Your task to perform on an android device: Share your calendar with the Gmail app
Image 0: 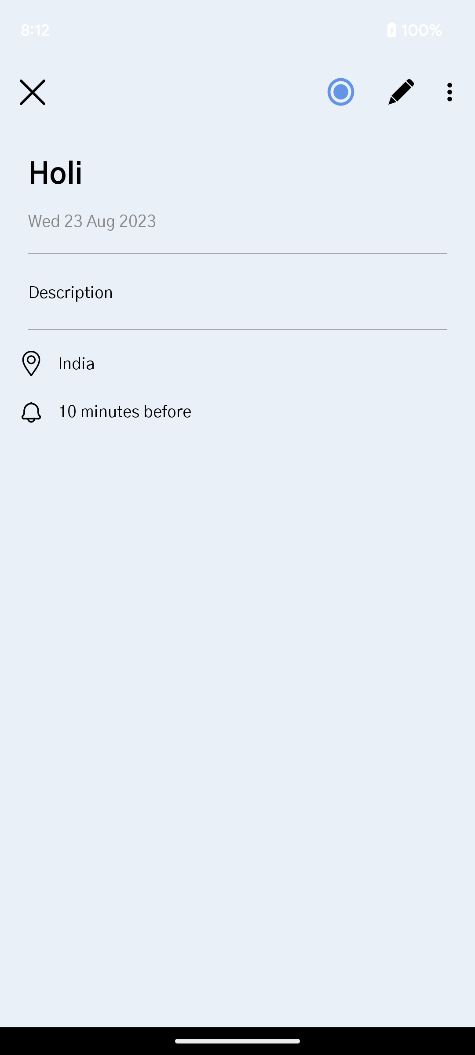
Go back to the previous page
Step 0: press back button
Image 1: 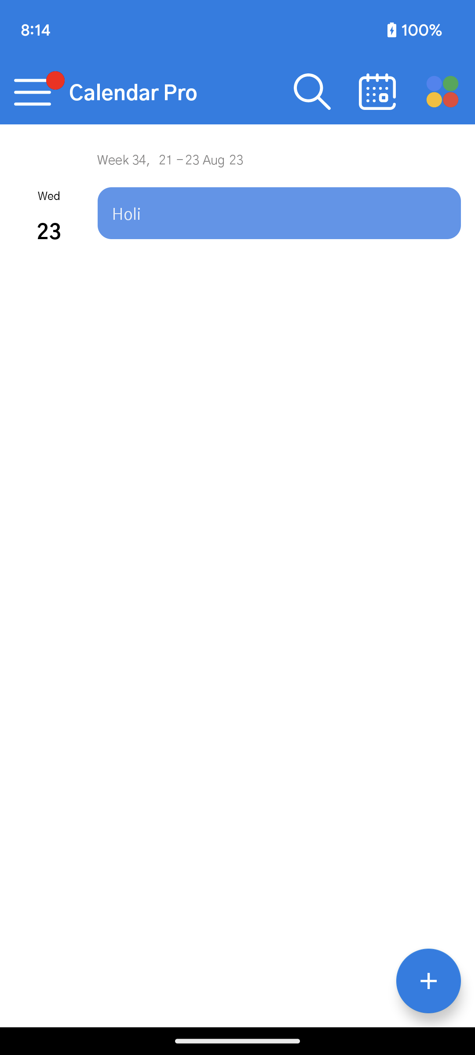
Click on the overflow button at the top left corner of the screen 
Step 1: click (32, 91)
Image 2: 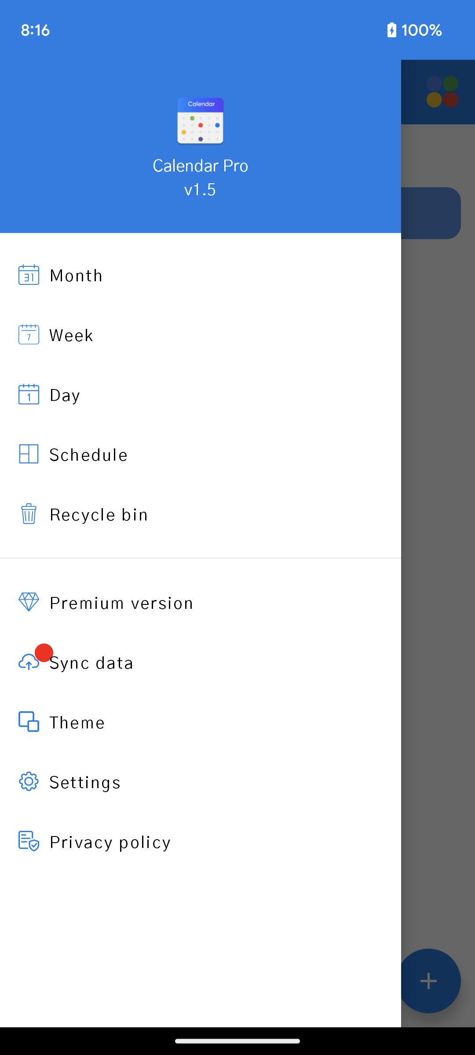
Click on the settings to view share option
Step 2: click (201, 782)
Image 3: 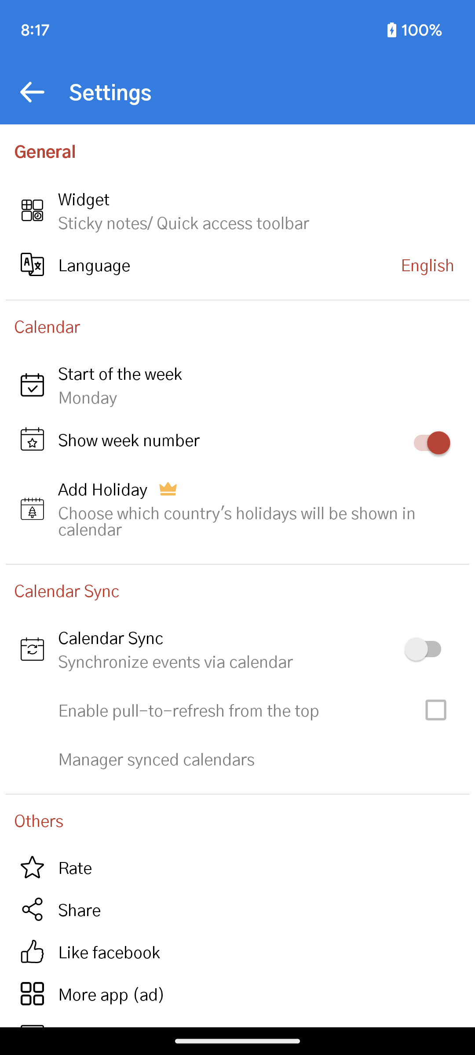
Click on the share option to share the calendar
Step 3: click (79, 909)
Image 4: 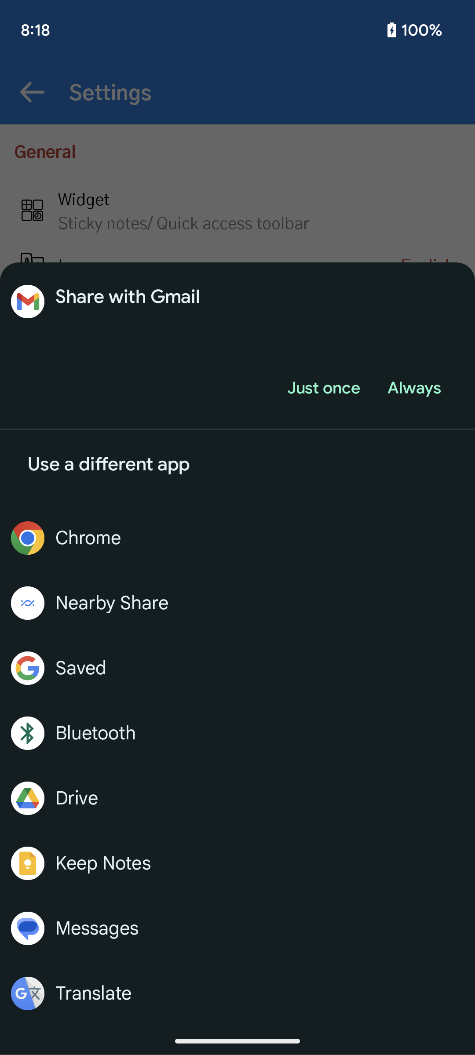
Click on the just once option of the Share with Gmail to share the calendar
Step 4: click (323, 388)
Image 5: 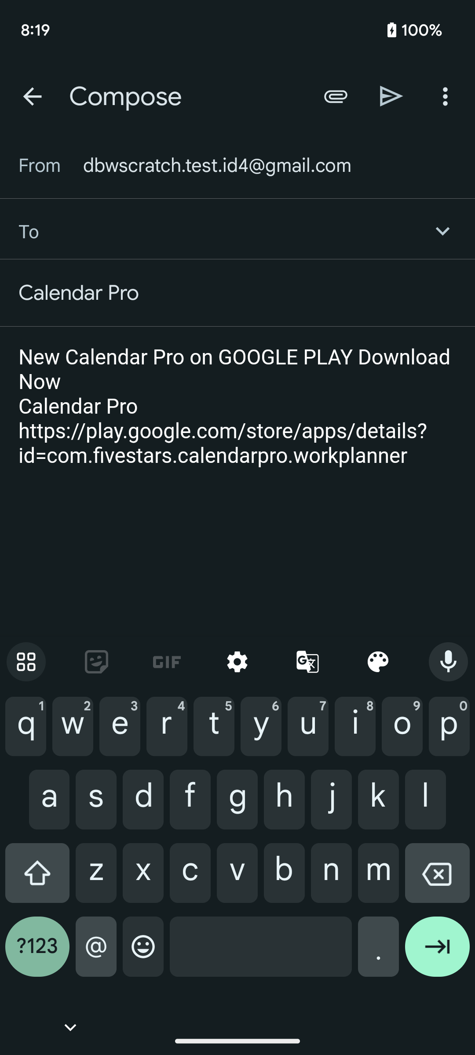
Type dbwscratch.test.id5@gmail.com in the recipient section.
Step 5: type "dbwscratch.test.id5@gmail.com"
Image 6: 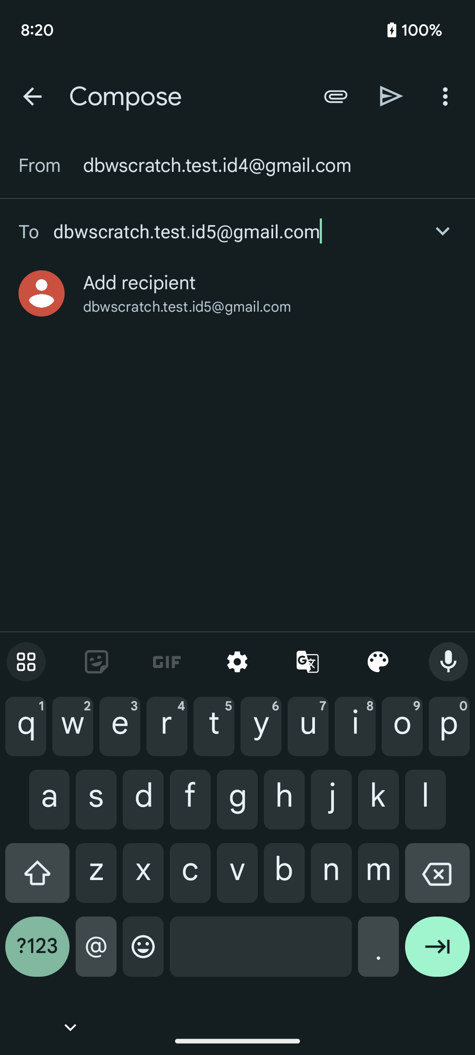
Click on the first suggested result
Step 6: click (270, 293)
Image 7: 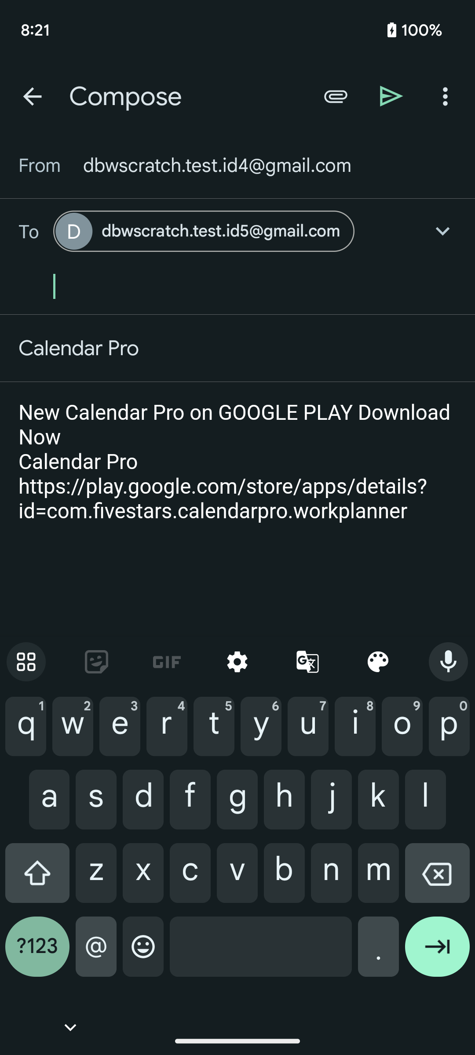
Click on the send button to share the calendar
Step 7: click (391, 96)